Your task to perform on an android device: In the Reminder app, mark the grocery reminder as completed.
Image 0: 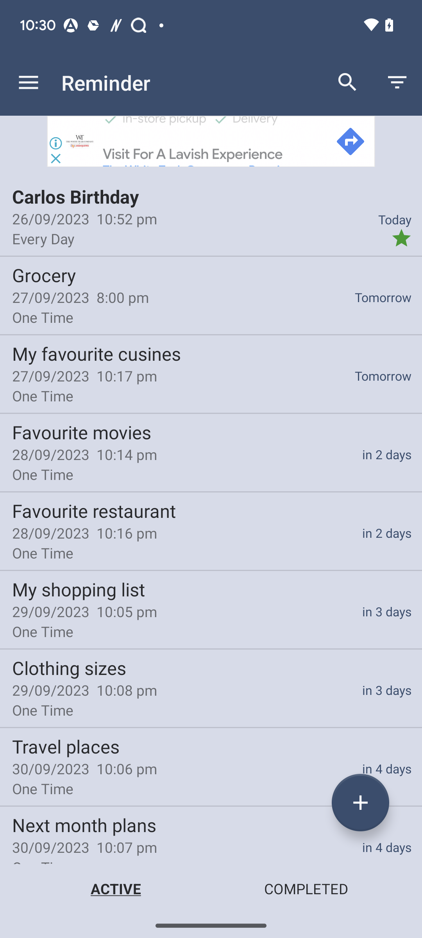
Click on the Grocery reminder
Step 0: click (77, 297)